Your task to perform on an android device: I have some cash in the currency of the Brazilian Real , so I'm curious how 100 Brazilian Real will be converted into (EUR) Euro on the All Currency Converter app.
Image 0: 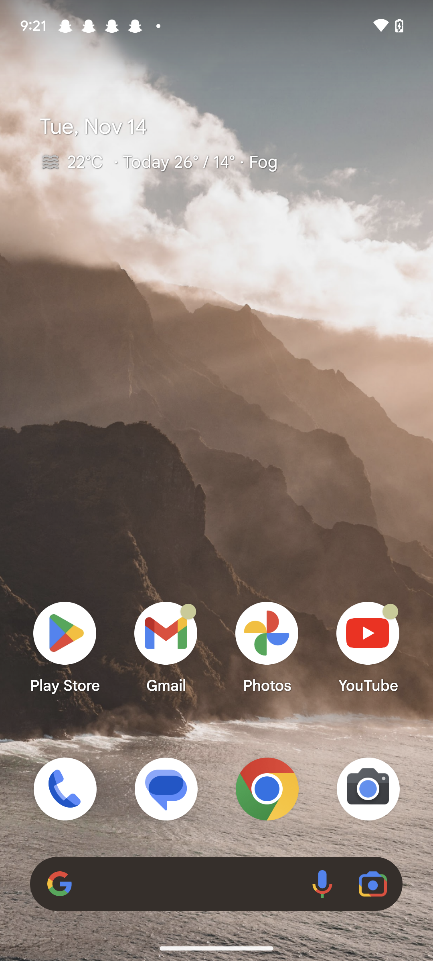
Open the All Currency Converter app
Step 0: open app "All Currency Converter"
Image 1: 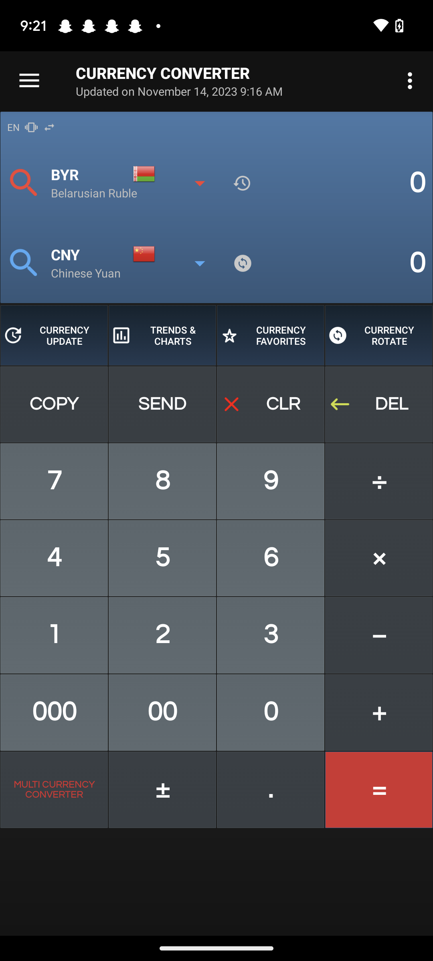
Click on the red drop down icon
Step 1: click (200, 178)
Image 2: 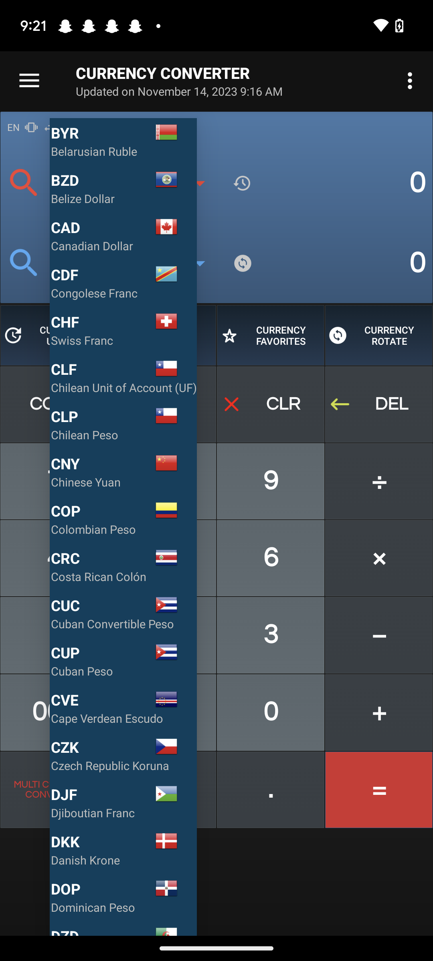
Swipe down to view Brazilian Real (BRL)
Step 2: scroll up
Image 3: 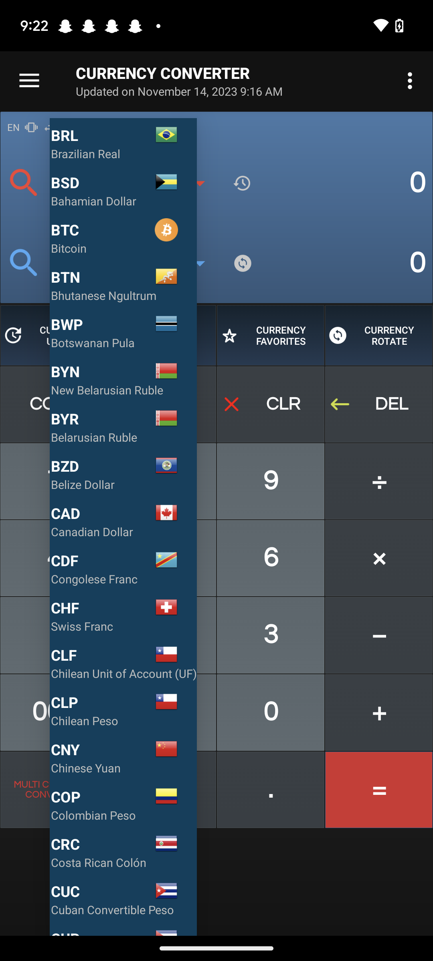
Click on the BRL
Step 3: click (87, 135)
Image 4: 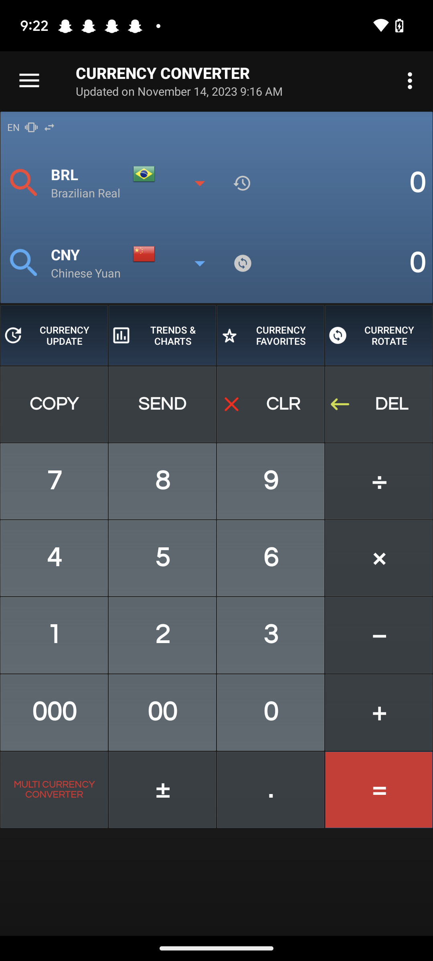
Click on the blue drop down icon
Step 4: click (197, 266)
Image 6: 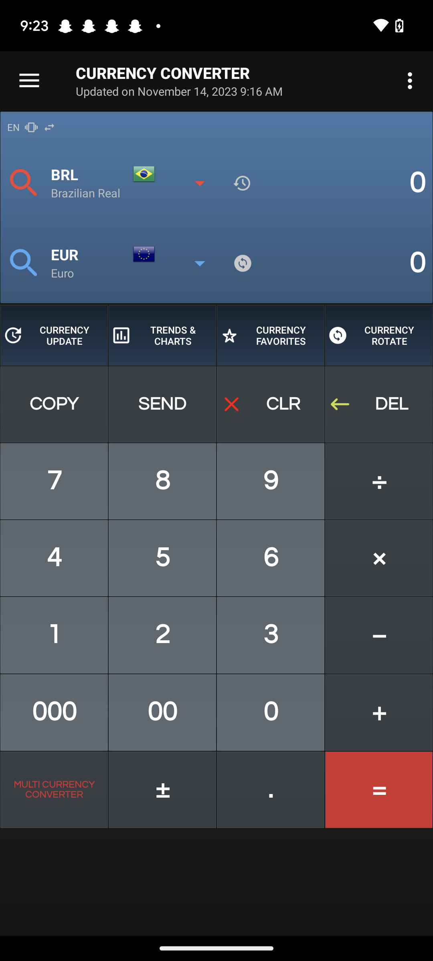
Click on the 1 digit on the keypad
Step 6: click (54, 635)
Image 7: 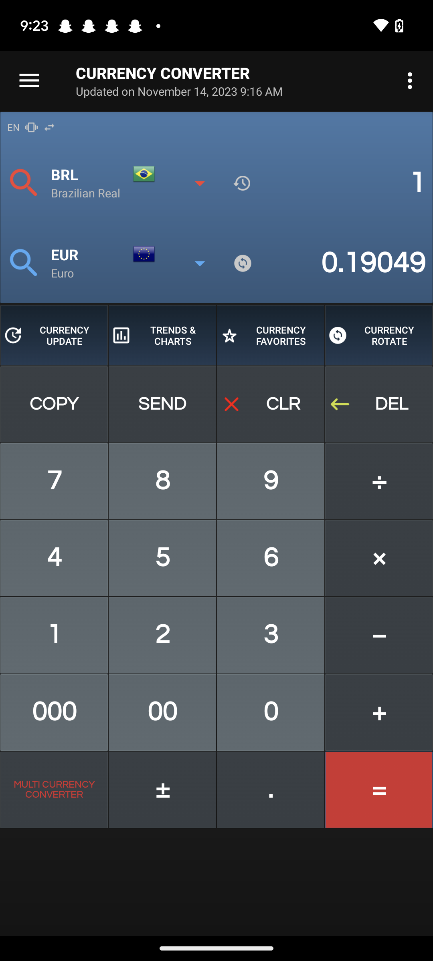
Click on the 00 digit on the keypad
Step 7: click (162, 712)